Your task to perform on an android device: I am thinking about formatting my phone. Export my reminder in the drive app
Image 2: 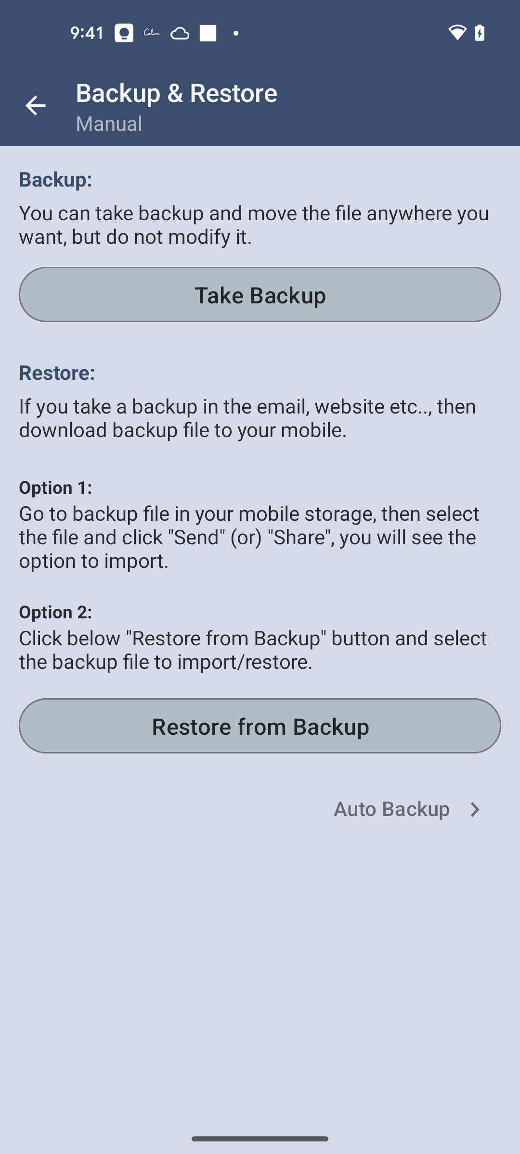
Click on the Take Backup button
Step 2: click (260, 294)
Image 3: 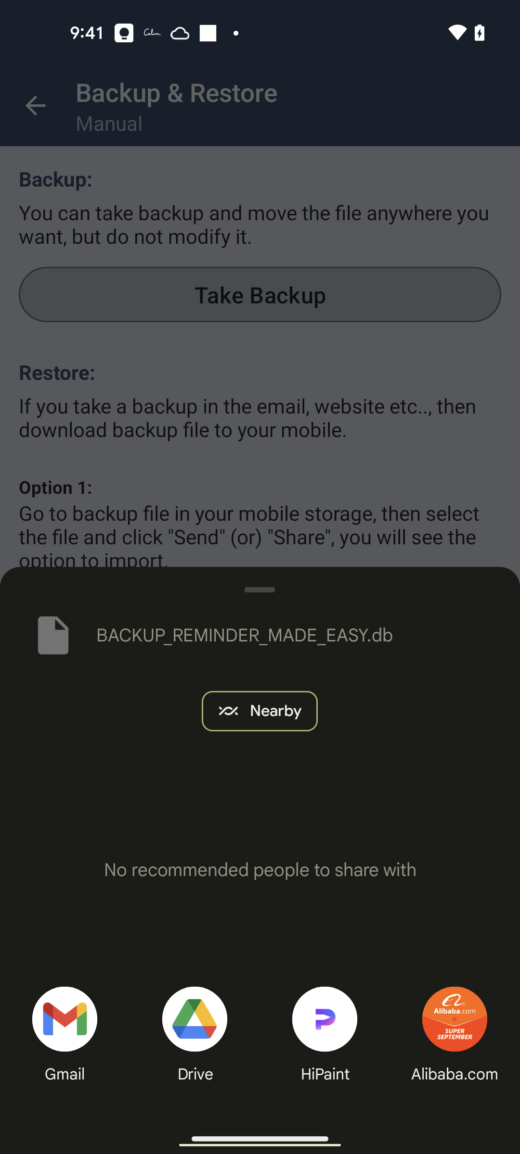
Click on the Drive
Step 3: click (195, 1074)
Image 4: 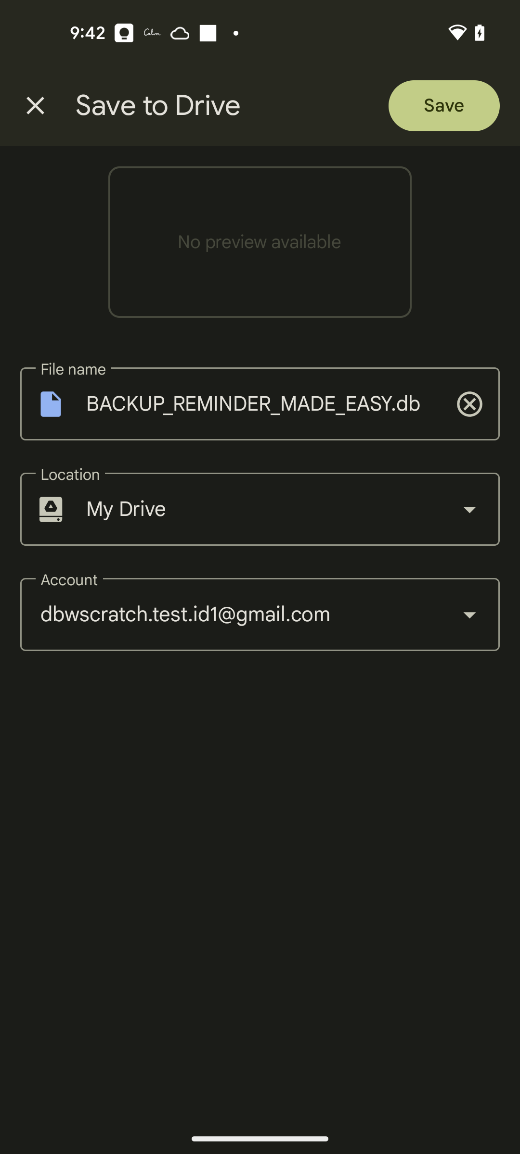
Click on the Save button at the top right of the screen
Step 4: click (444, 105)